Your task to perform on an android device: use the freshto home app to view meaty chicken achari seekh kebab
Image 0: 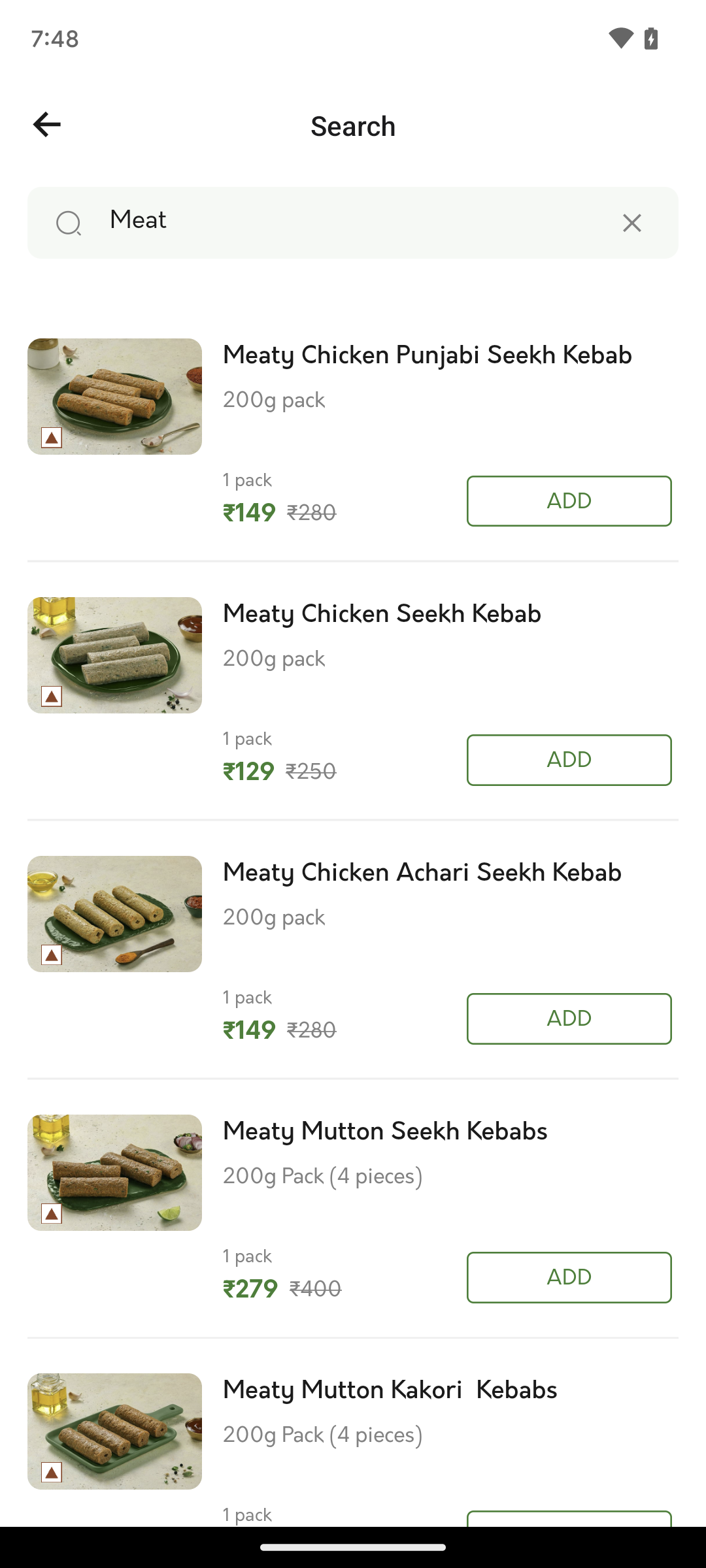
on the screen select third option to view the specifics of meaty chicken achari seekh kebab
Step 0: click (450, 917)